Your task to perform on an android device: To watch videos in better quality, I want to modify the YouTube video quality setting to Higher picture quality
Image 0: 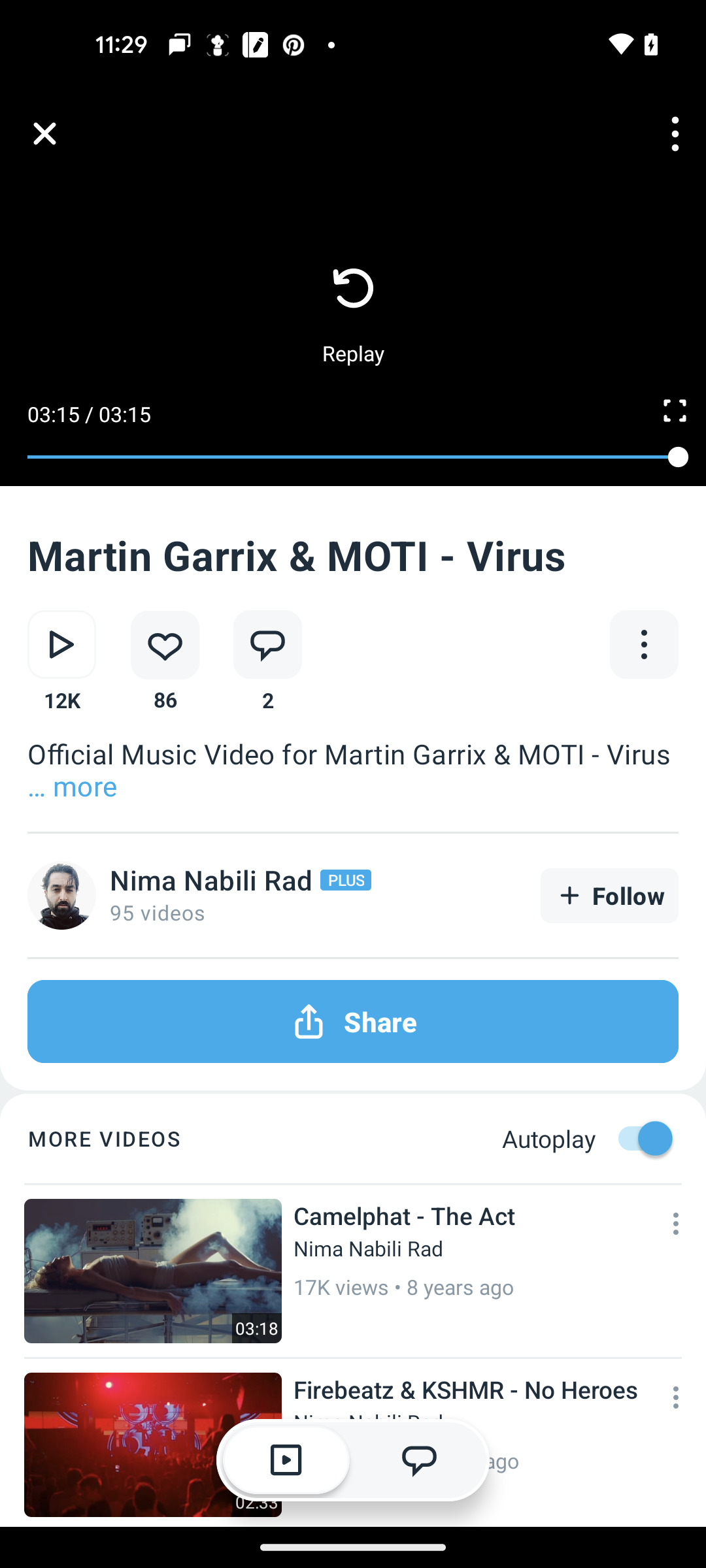
Open the Youtube app
Step 0: open app "YouTube"
Image 1: 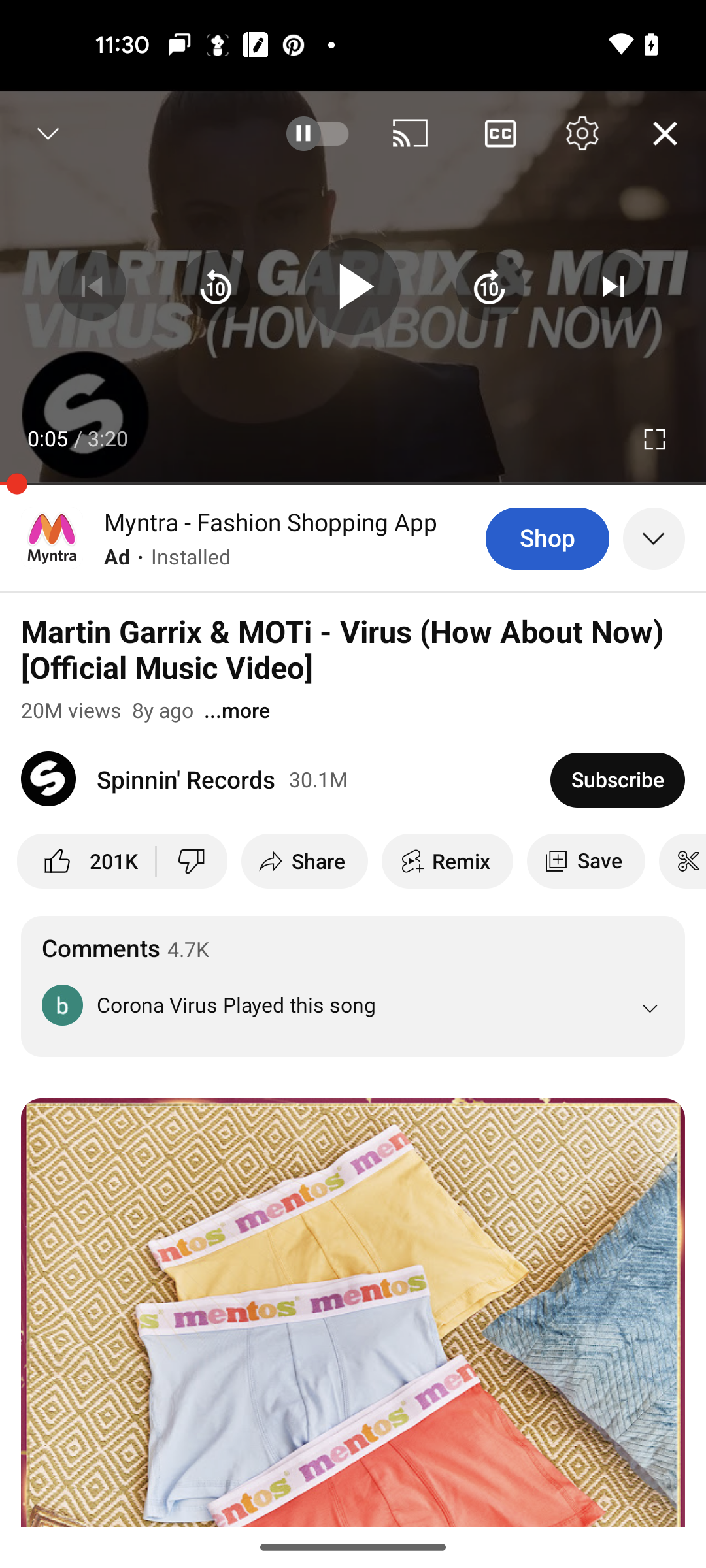
click on the setting icon
Step 1: click (582, 133)
Image 2: 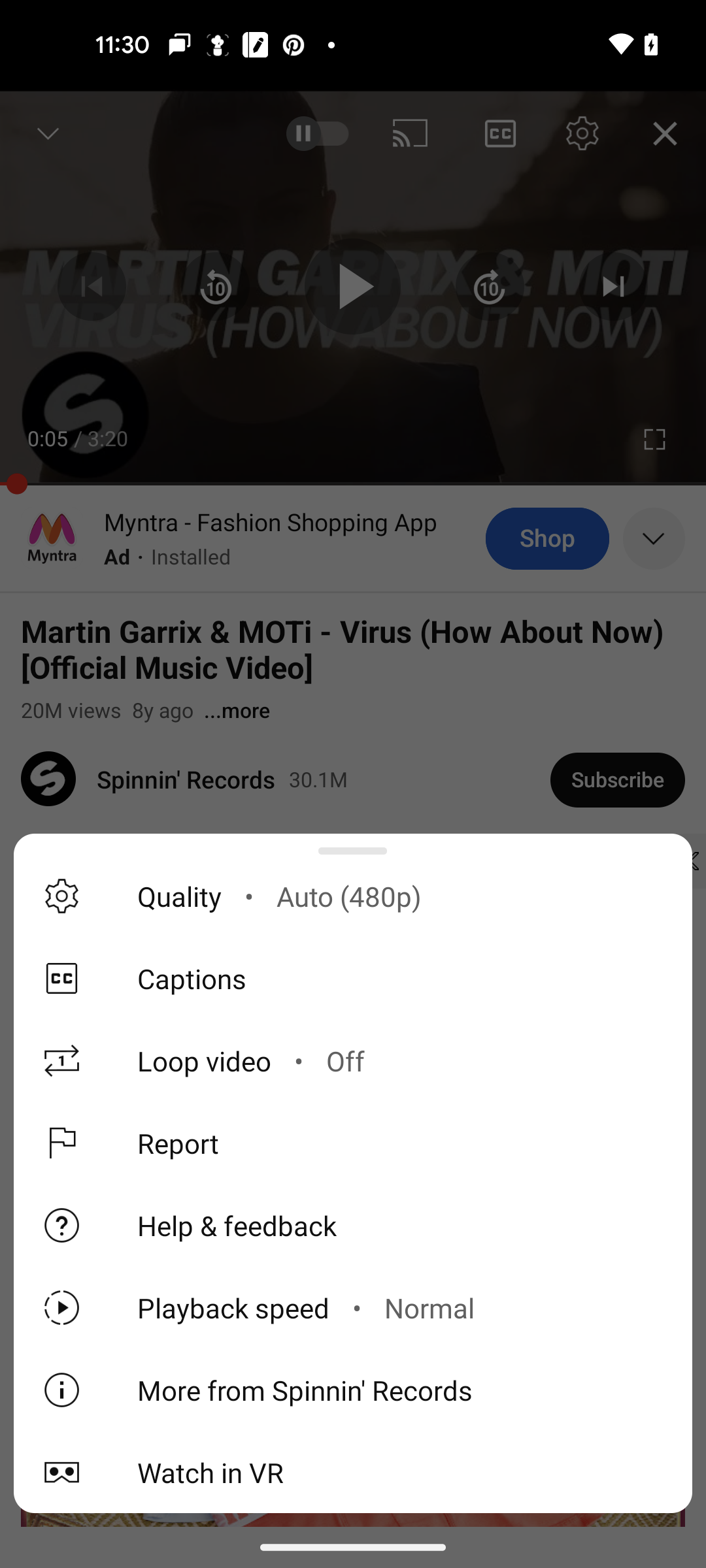
click on the Quality
Step 2: click (349, 896)
Image 3: 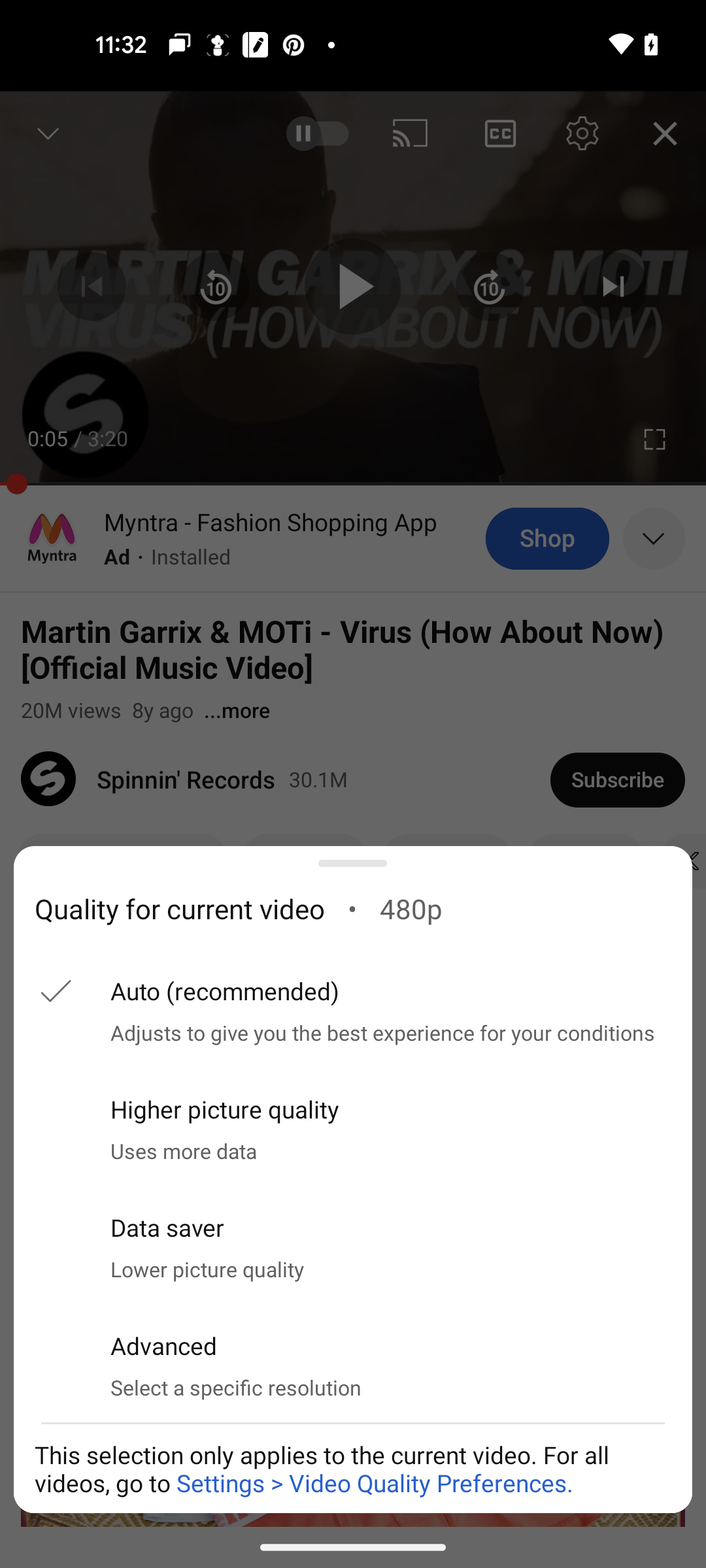
select the Higher picture quality
Step 3: click (353, 1126)